Your task to perform on an android device: I will be delivering a lecture on renewable energy at Delft University of Technology, so for practice, record my lecture on the Recorder app.
Image 0: 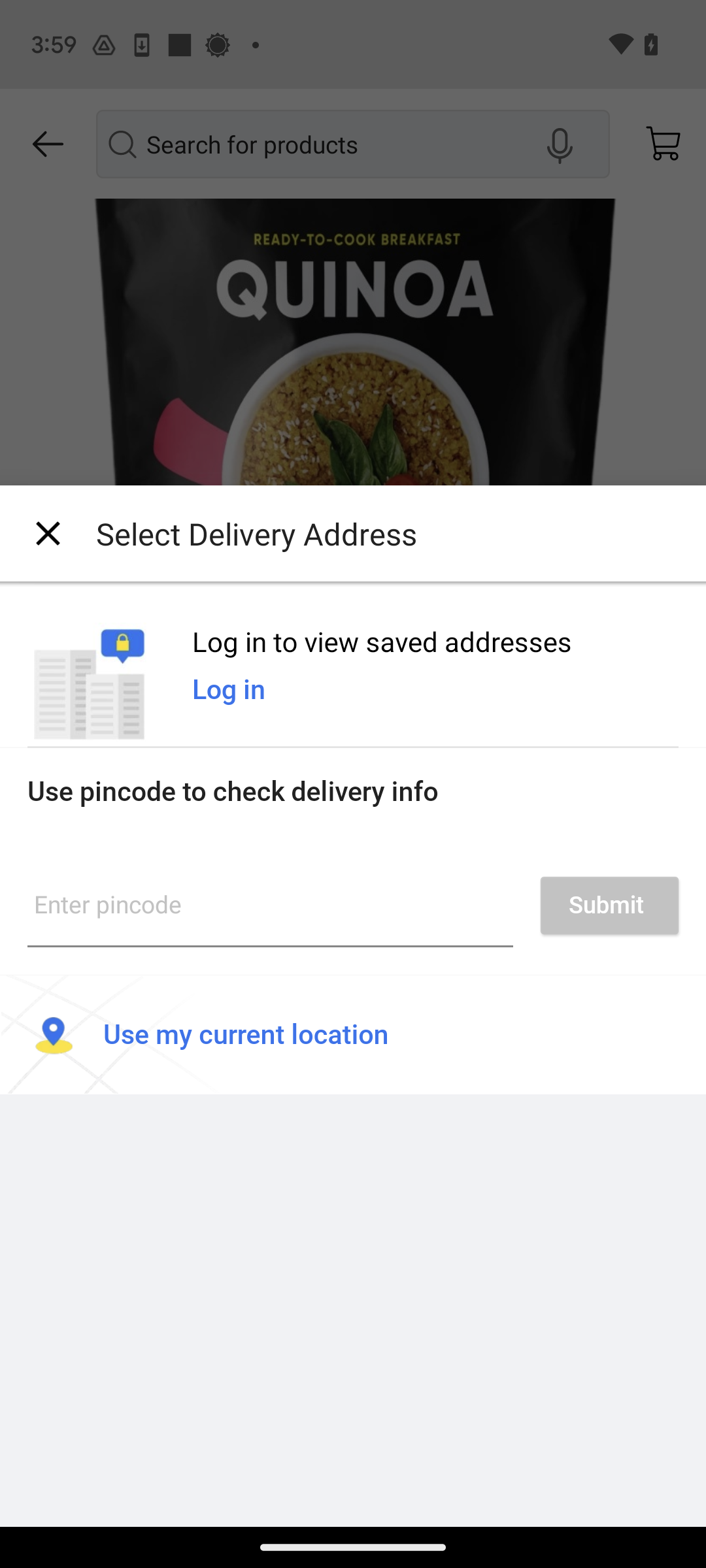
Open the Recorder app.
Step 0: open app "Recorder"
Image 1: 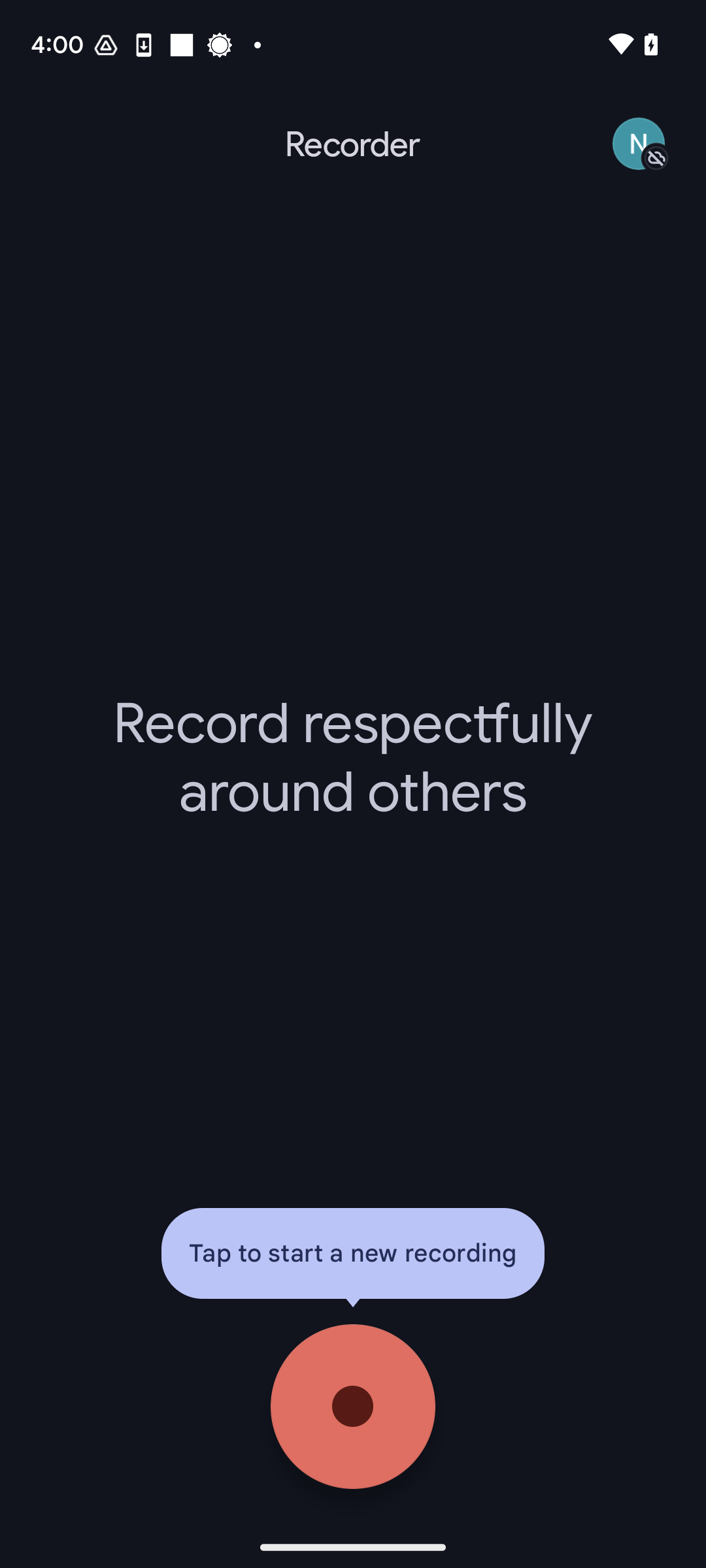
Tap on the red circle at the bottom of the screen.
Step 1: click (353, 1407)
Image 3: 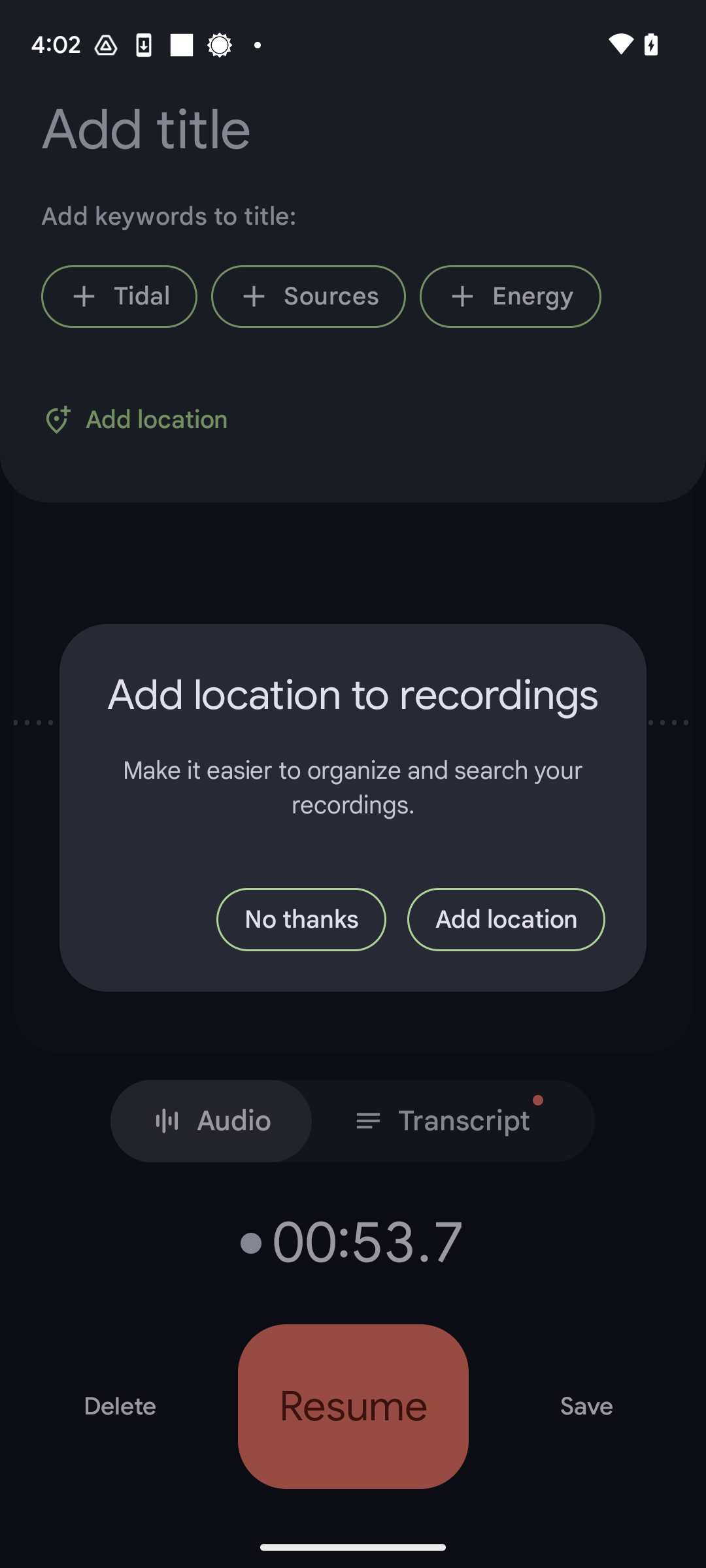
Click on the Pause icon.
Step 3: wait